Your task to perform on an android device: Save the newly created document with the phrase Dinner time 7:30 at the Favorite restaurant  Marco's with Father Tom Clark in the google Docs app.
Image 0: 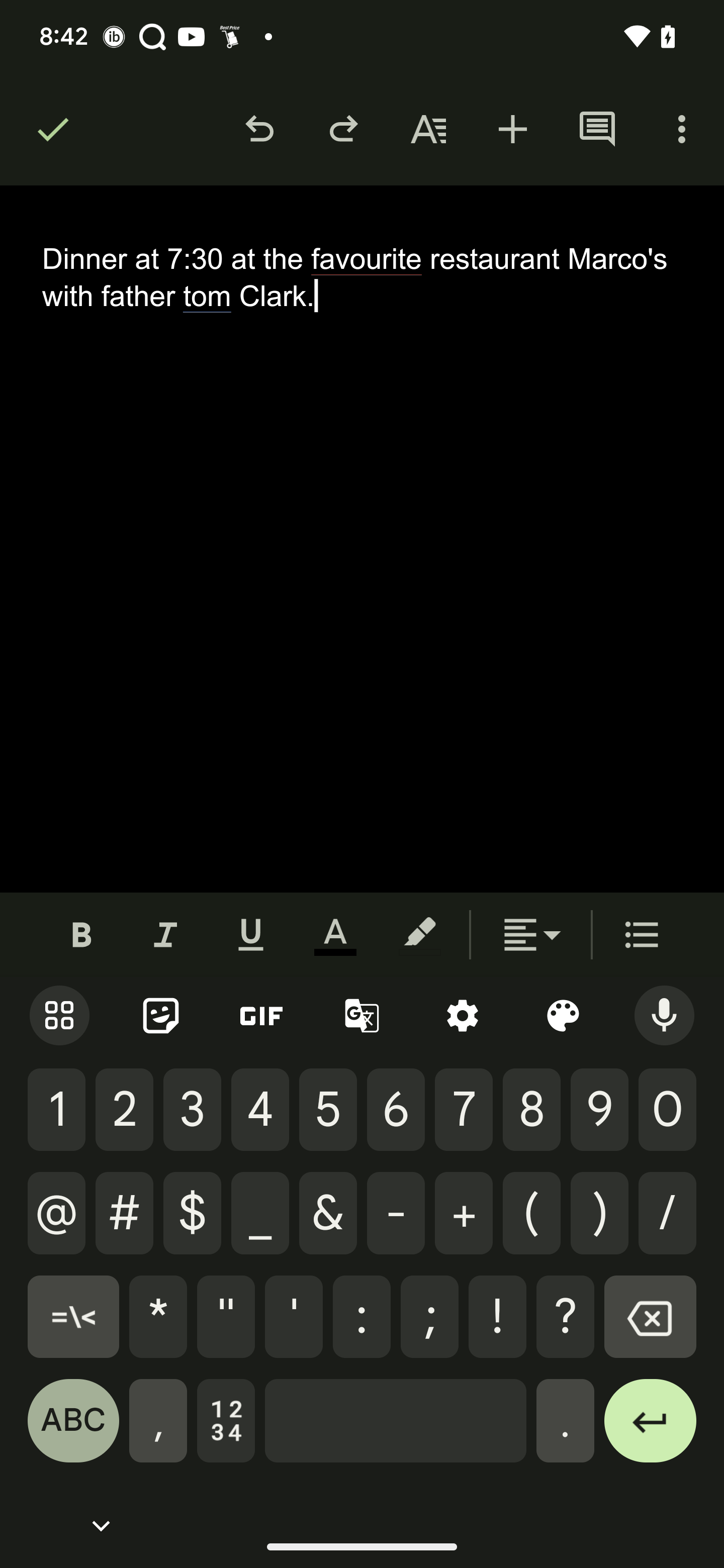
Click on the Right tick at the left top of the screen to save the doc
Step 0: click (49, 129)